Your task to perform on an android device: In the Google Drive app, create a new folder called Dreams and Aspirations.
Image 0: 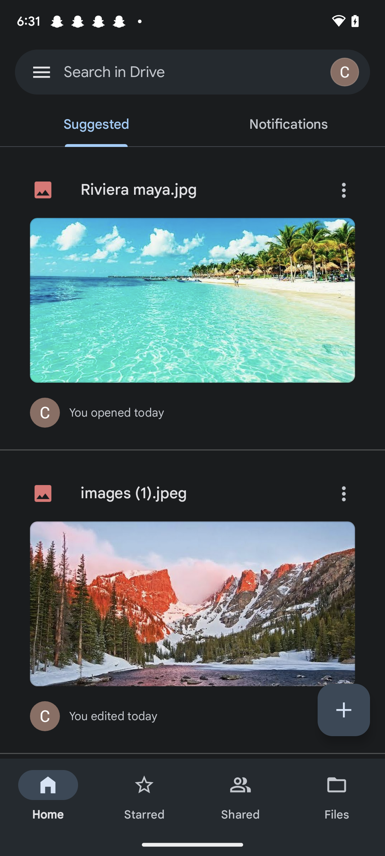
Click on the plus icon at the bottom right side of the screen.
Step 0: click (344, 710)
Image 1: 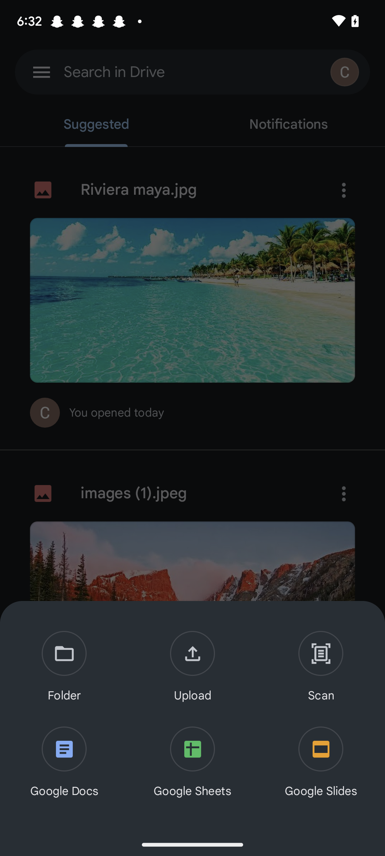
Click on Folder option on the left side of the screen.
Step 1: click (64, 667)
Image 2: 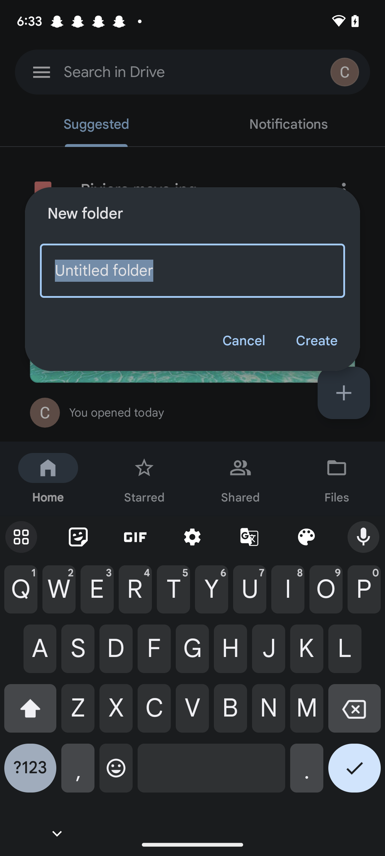
Click on Cancel option on the right side of the screen.
Step 2: click (354, 714)